Your task to perform on an android device: I needed formal pants for my office, so browse for "black formal pants for women" on the TataCLiQ app.
Image 0: 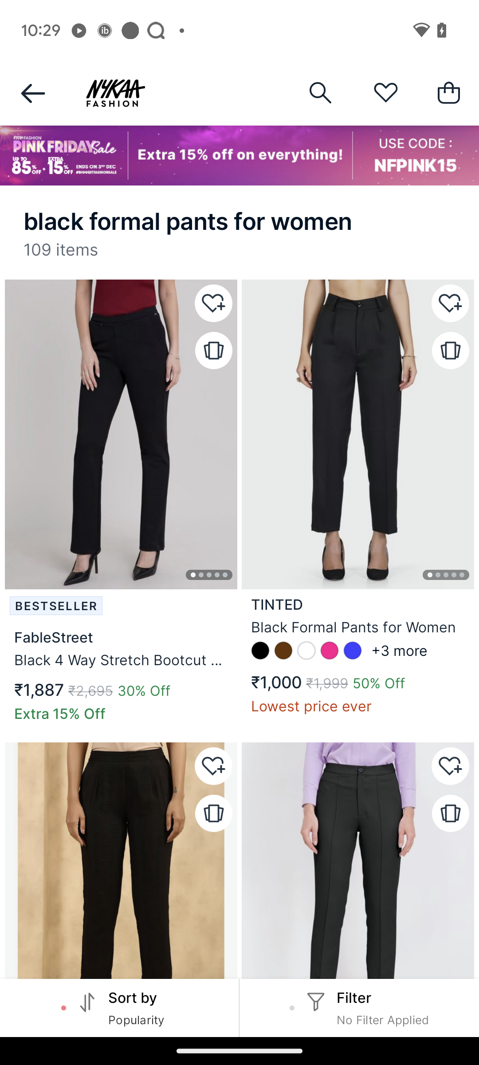
Open the Tata CLiQ app.
Step 0: open app "Tata CLiQ"
Image 1: 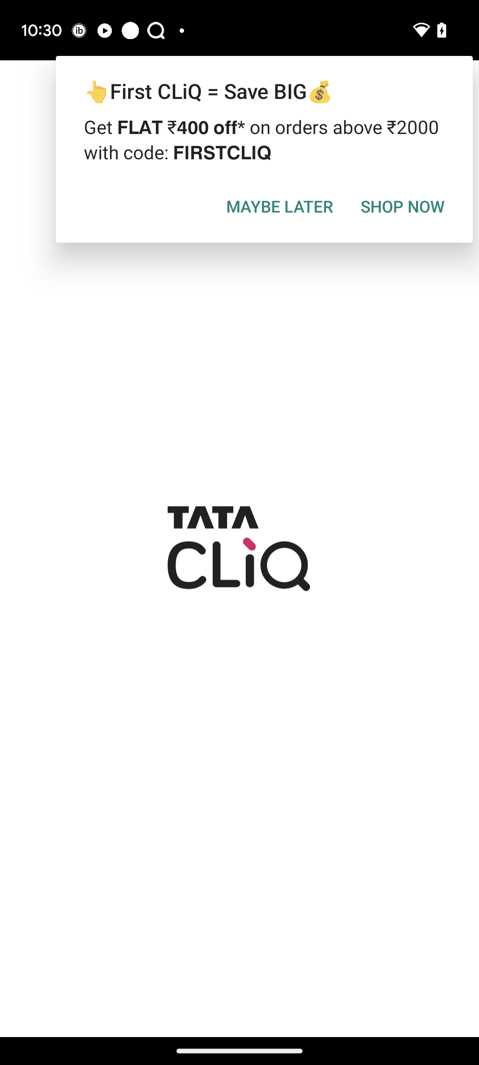
Open the Tata CLiQ app.
Step 1: wait
Image 2: 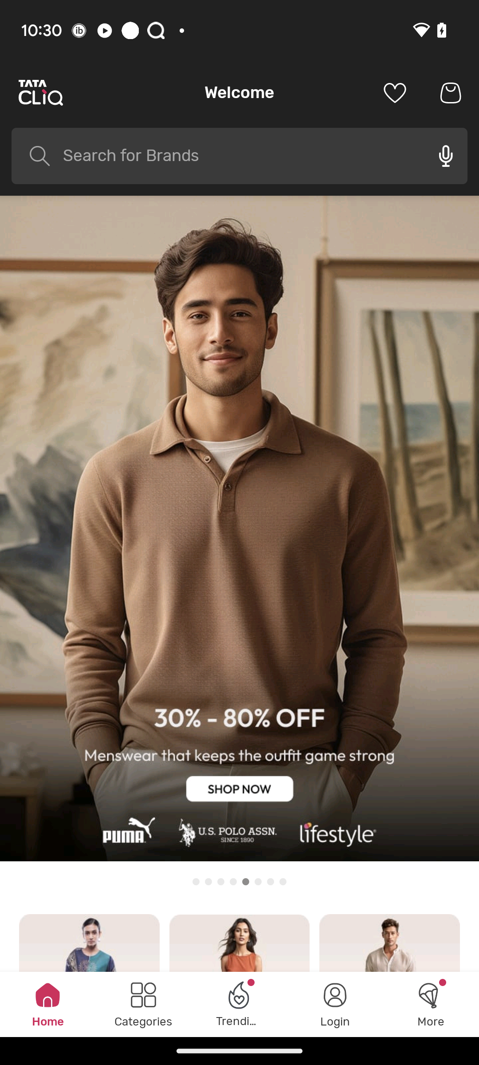
Click on the search box.
Step 2: click (239, 155)
Image 3: 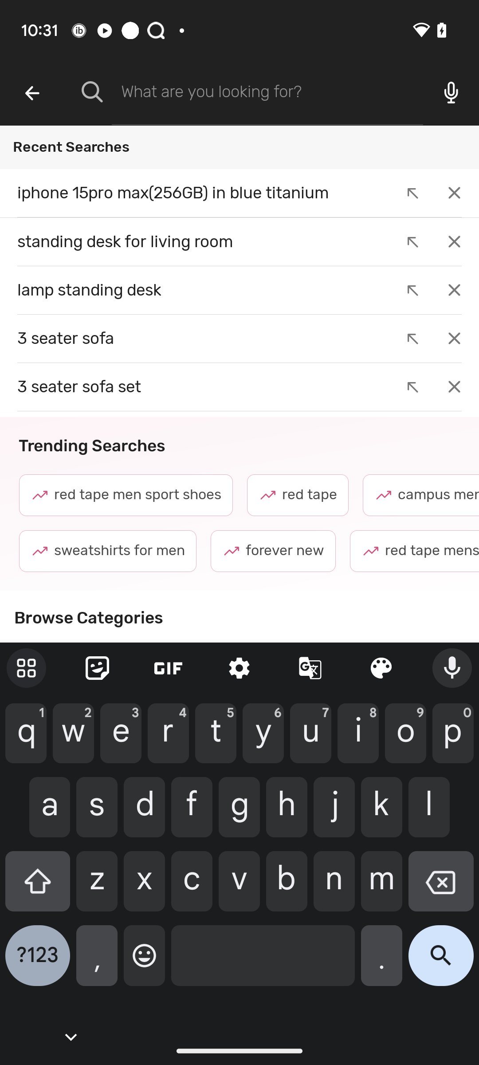
Type "black formal pants for women" in the search box.
Step 3: type "black formal pants for women""
Image 4: 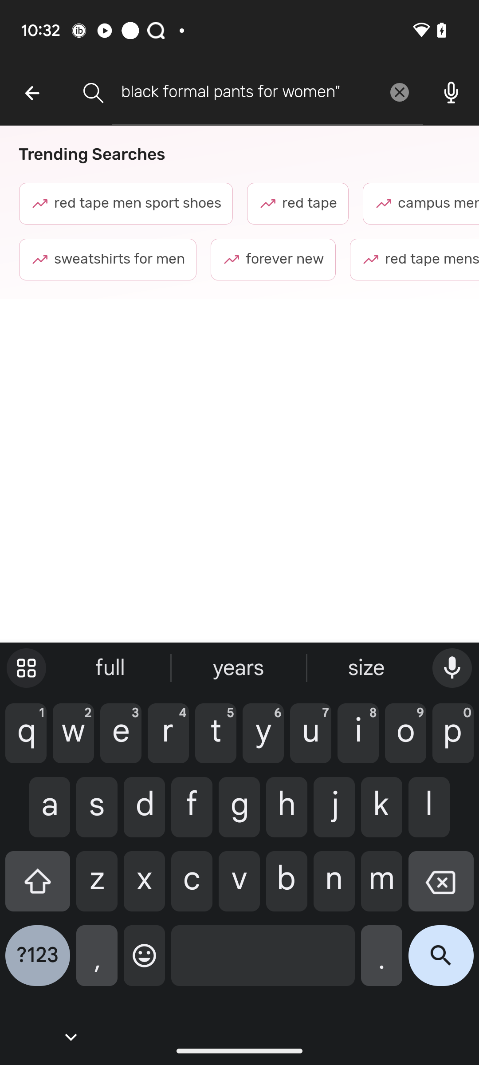
Click on the Search icon at the bottom right corner of the keyboard.
Step 4: click (441, 962)